Your task to perform on an android device: To make the "Employment Fair Survey" form more attractive, add my office image to the form theme on the FormsApp.
Image 0: 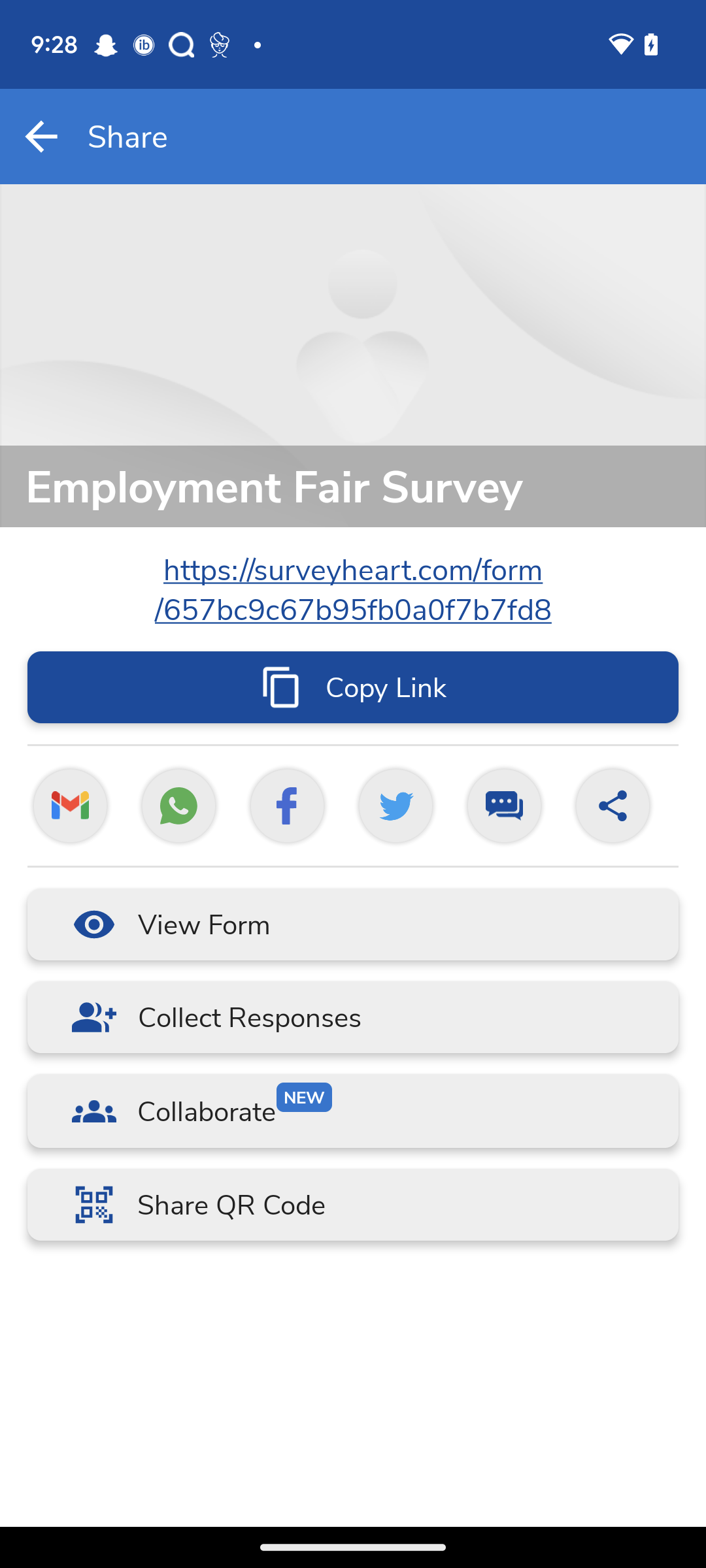
Go back to the previous page.
Step 0: press back button
Image 2: 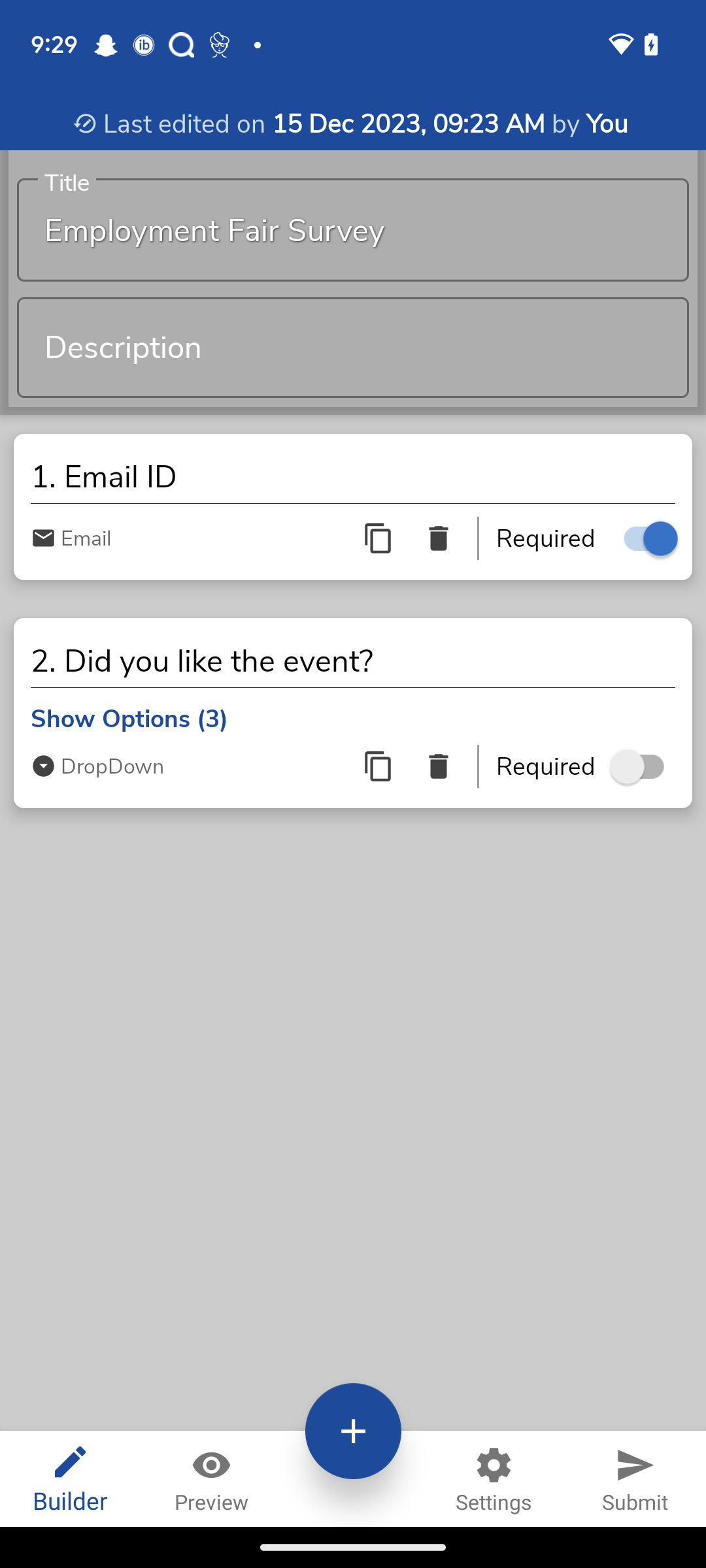
Click on the Settings icon at the bottom.
Step 2: click (494, 1478)
Image 3: 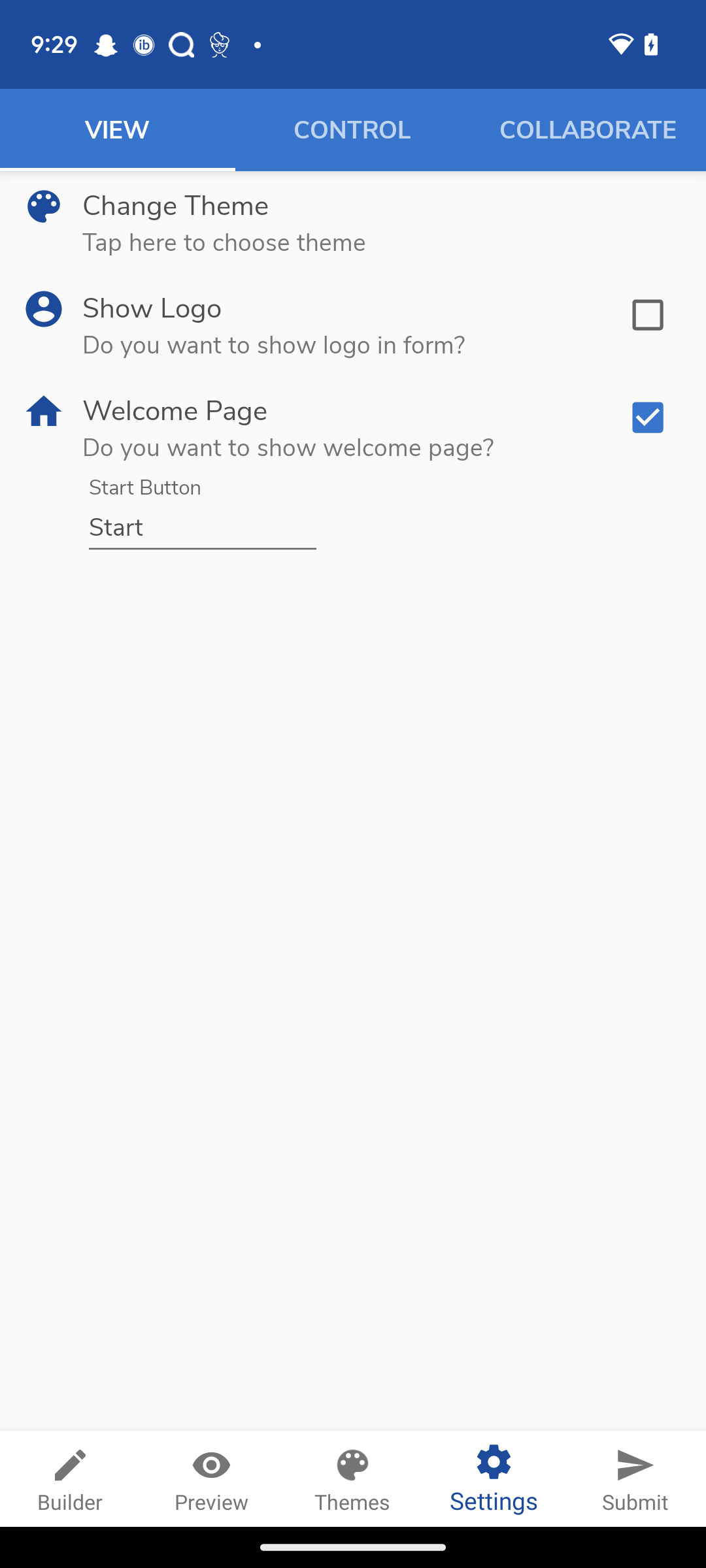
Click on the Change Theme tab.
Step 3: click (175, 204)
Image 4: 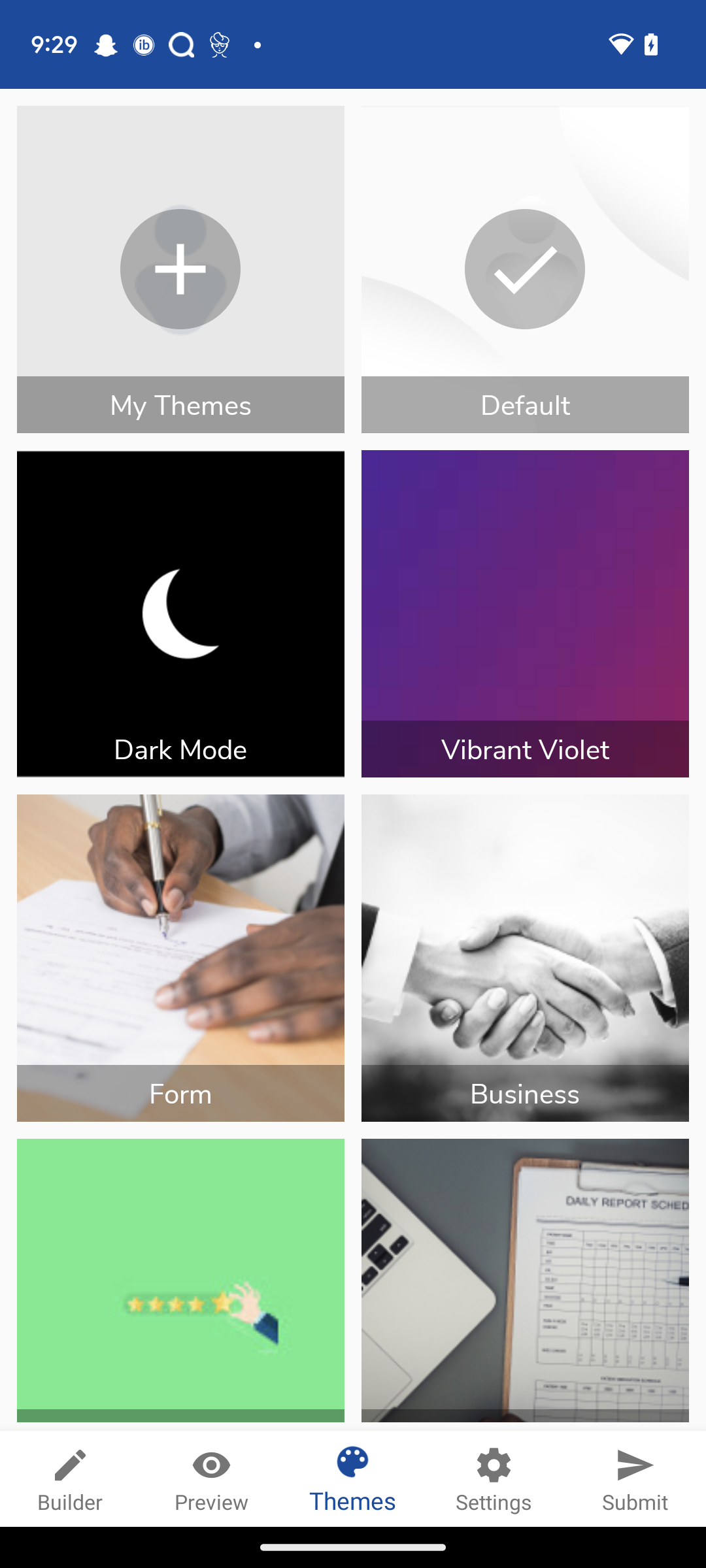
Click on the My Themes button.
Step 4: click (180, 252)
Image 5: 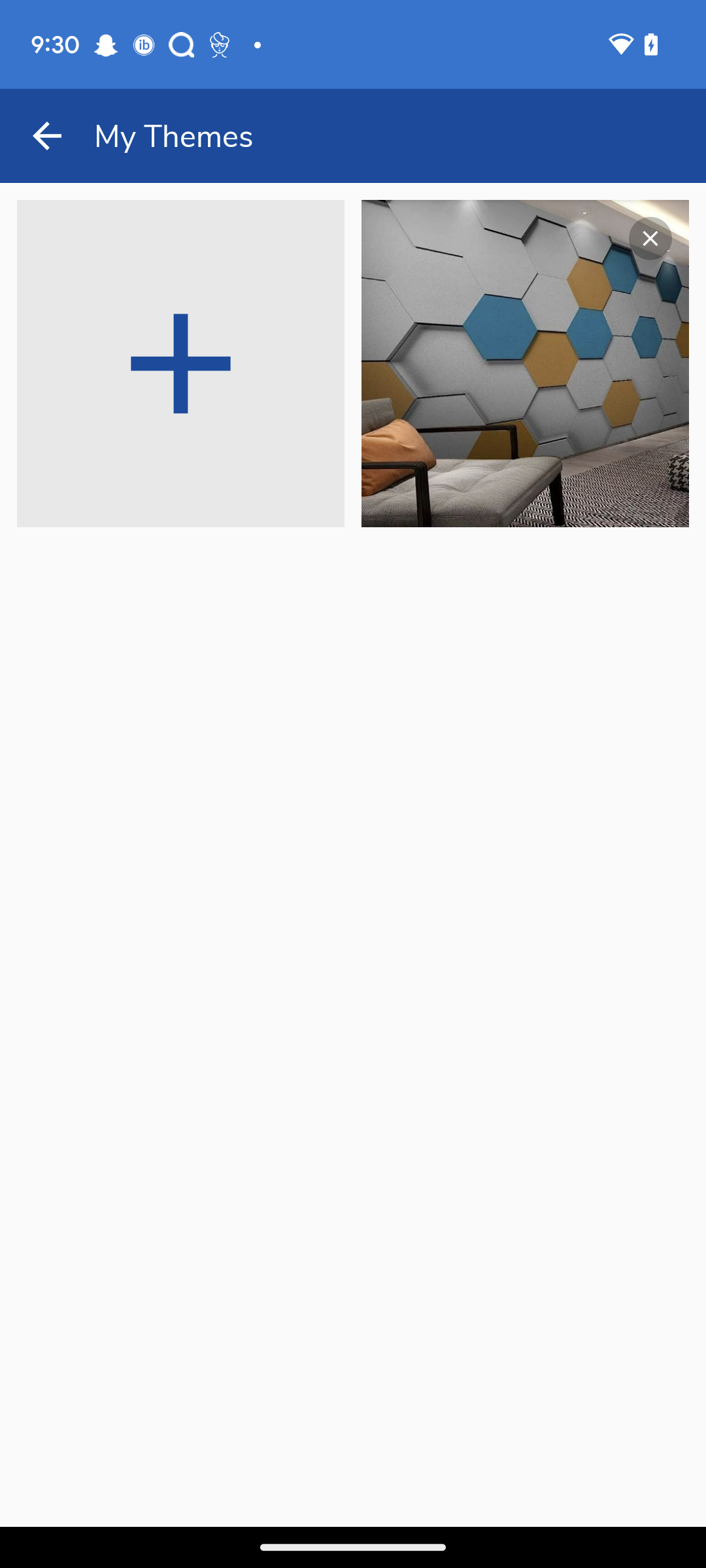
Select the Office image.
Step 5: click (508, 384)
Image 6: 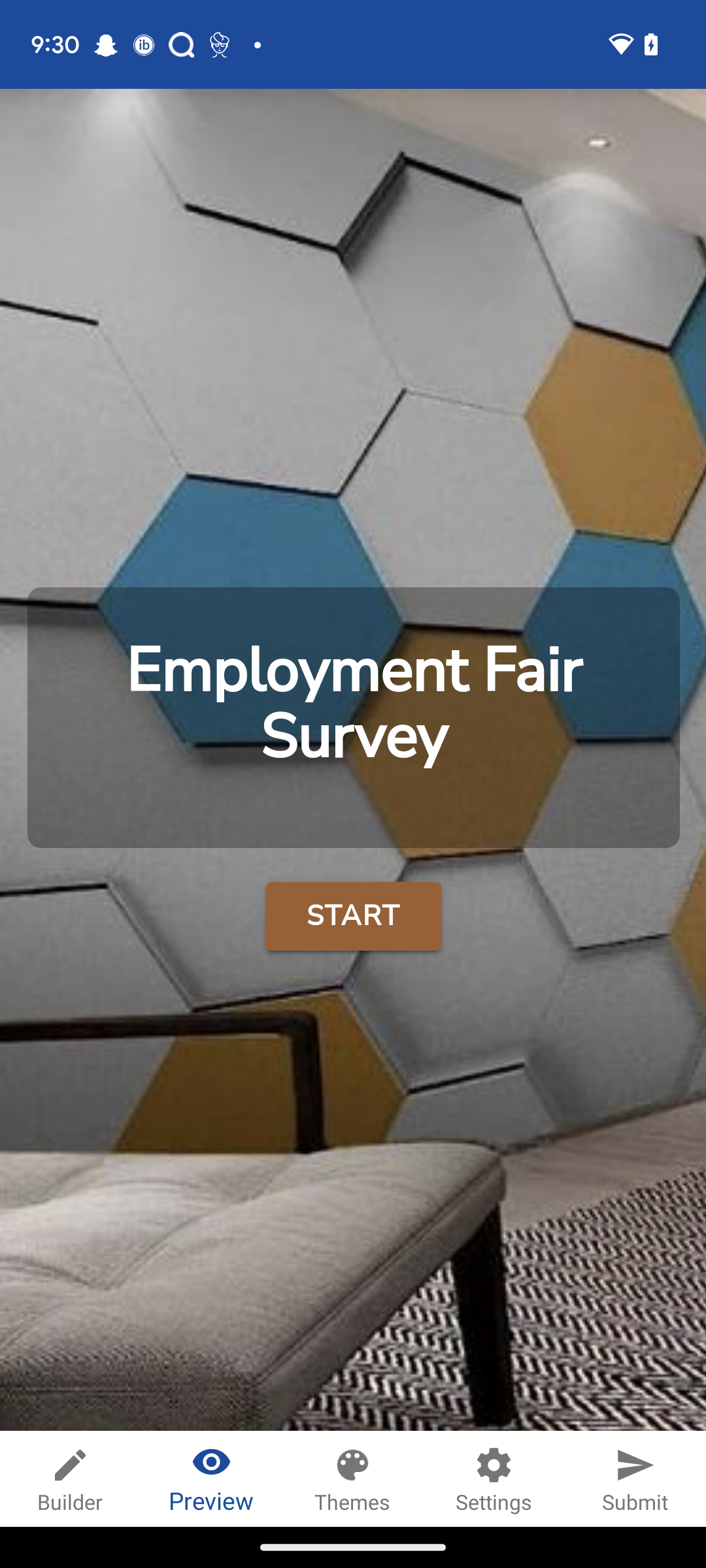
Click on the Submit button at the  bottom right corner of the screen.
Step 6: click (635, 1478)